Your task to perform on an android device: Find out the phone build number
Image 0: 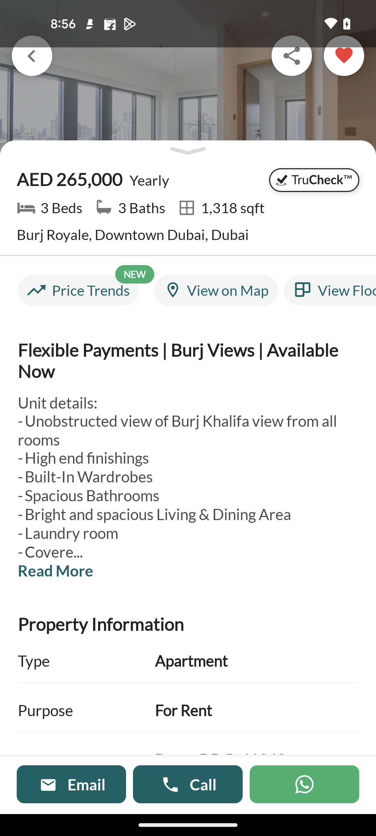
Open the Settings app
Step 0: open app "Settings"
Image 1: 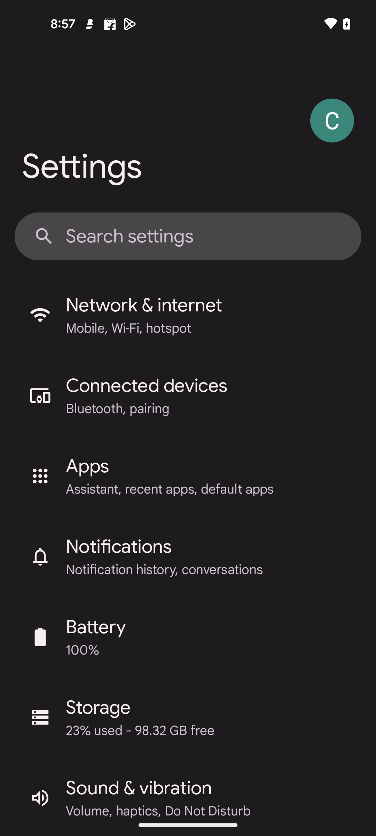
Swipe up to About phone option
Step 1: scroll down
Image 2: 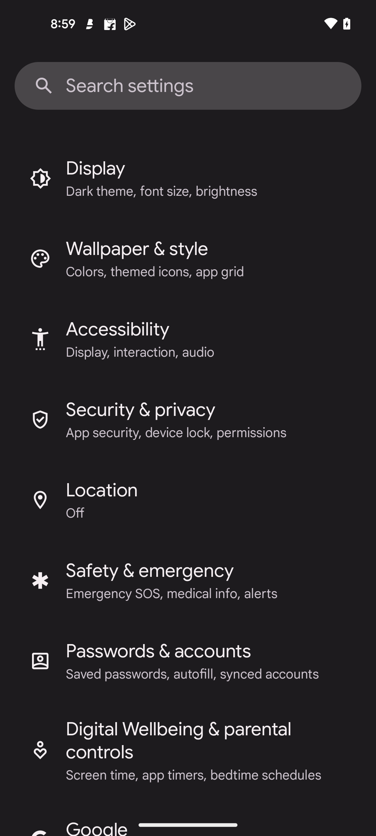
Swipe up to About phone option
Step 2: scroll down
Image 3: 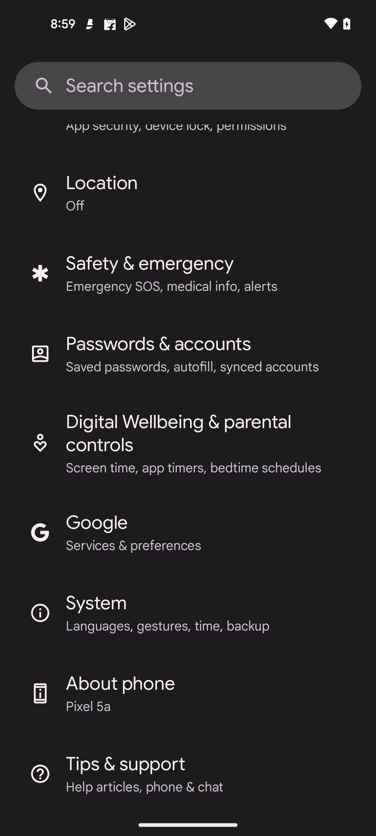
Click on the About phone option
Step 3: click (120, 683)
Image 4: 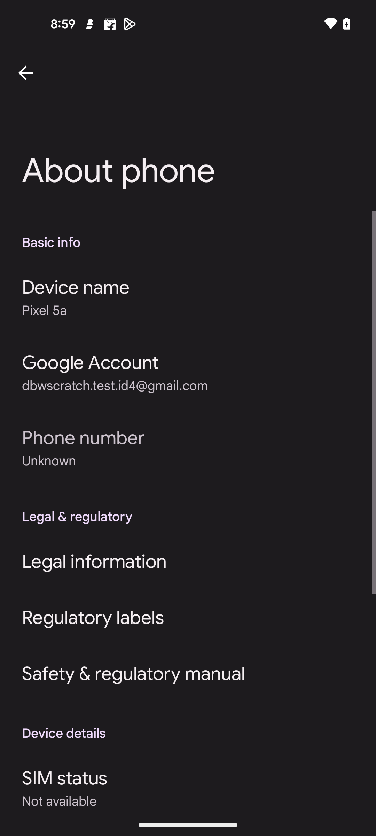
Swipe up to Build number
Step 4: scroll down
Image 5: 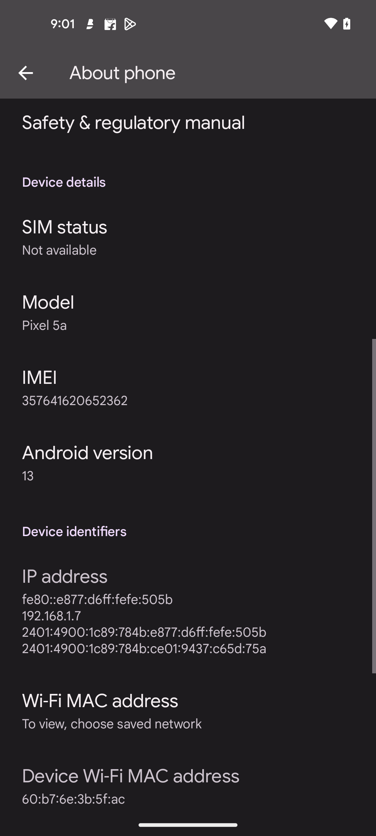
Swipe up to Build number
Step 5: scroll down